Your task to perform on an android device: I would remove my favorite book, Just Mercy, from the cart because it is no longer needed.
Image 0: 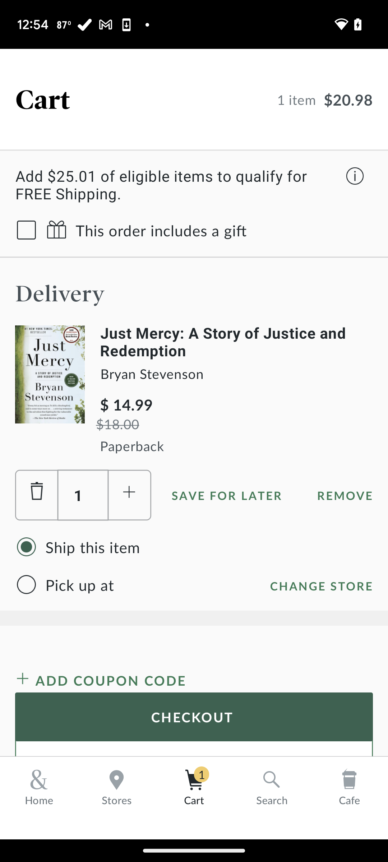
Click on remove to remove the book from cart
Step 0: click (345, 495)
Image 1: 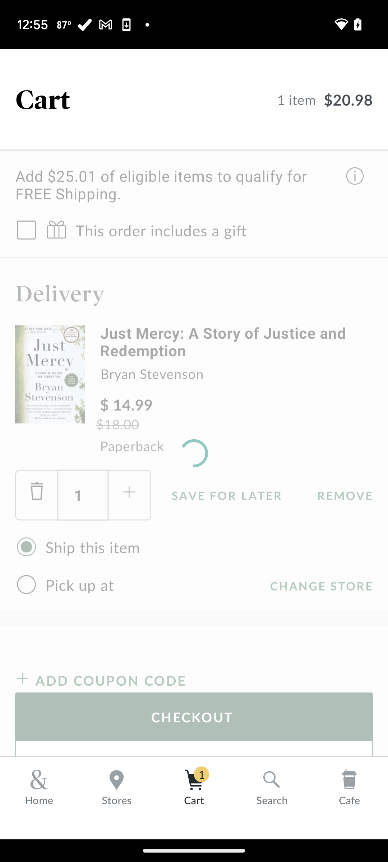
Click on remove to remove the book from cart
Step 1: wait